Your task to perform on an android device: View tiles under parking lot category.
Image 0: 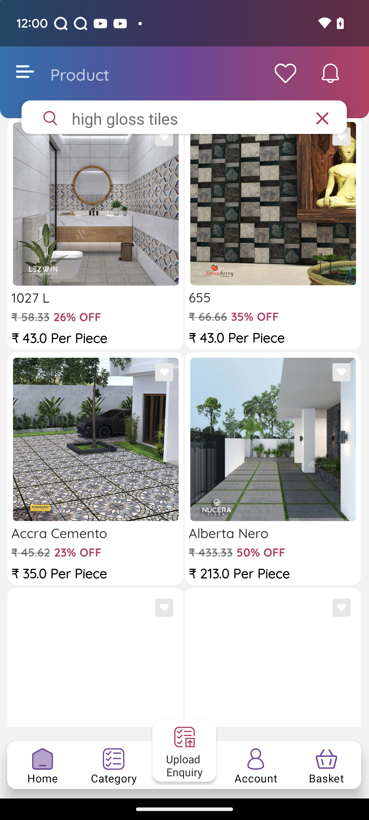
Click on the category section at the bottom of the screen
Step 0: click (85, 767)
Image 1: 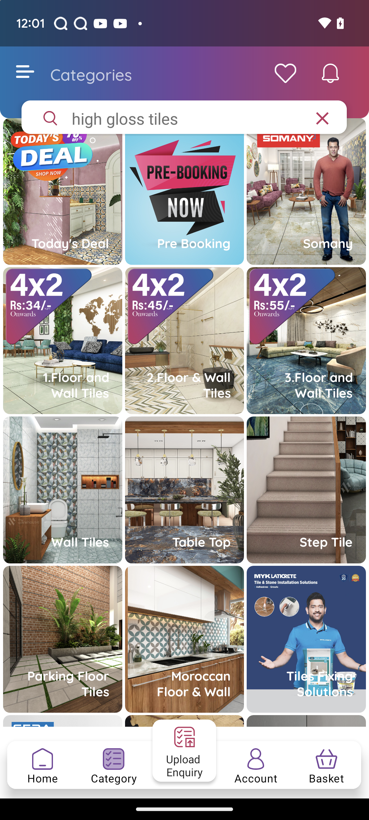
Click on the parking floor tiles
Step 1: click (62, 639)
Image 2: 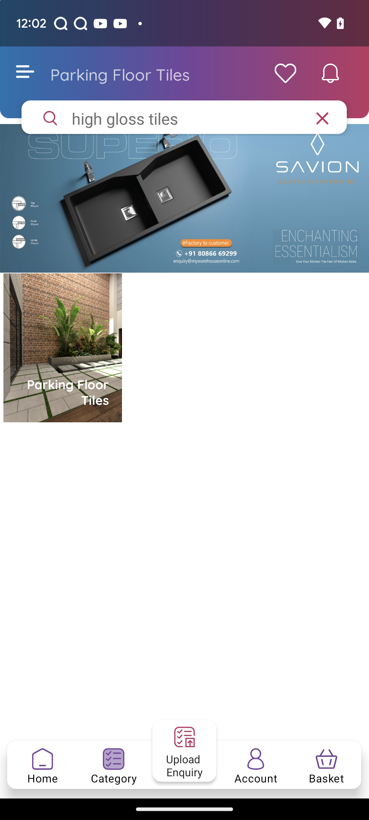
Click on the parking floor tiles search result
Step 2: click (63, 391)